Your task to perform on an android device: Open the Yahoo App, Go to the Edit button to compose a new mail about the Hello Everyone, This is to apprise you that there has been a change in Guidelines as well as Question Format for Annotation of Non-Human Face/Head Boxes task as mentioned below: TOM: 29th May / 9:30 am. Attendees : Raters, Qas ,Operation Lead and trainers Agenda: Understanding of New Guidelines and Questions in comparison with the old one. with the subject line M.O.M l New Guidelines & Question Format Change l Annotation of Non-Human Face/Head Boxes | to the dbwsratch.test.id3@gmail.com and send the mail. 
Image 0: 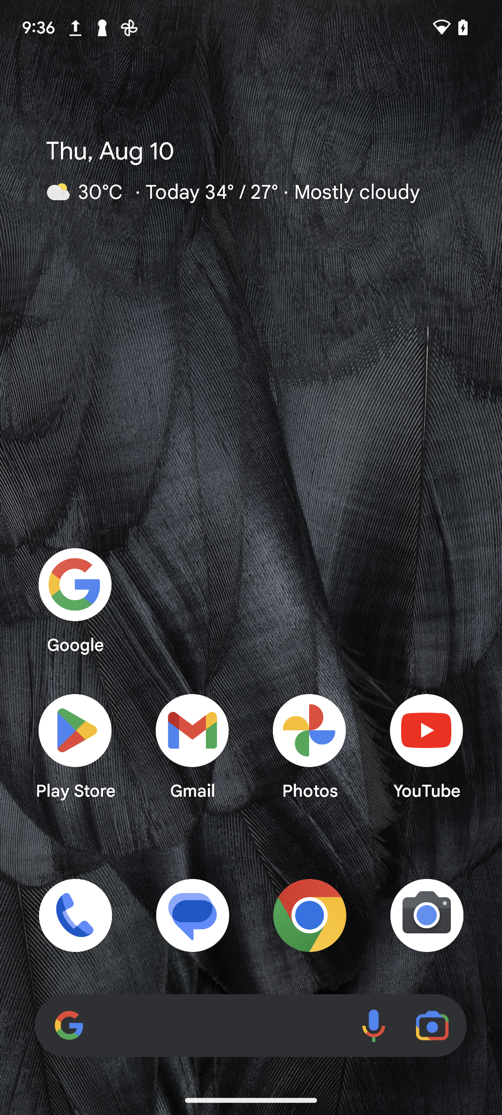
Open the Yahoo App
Step 0: open app "Yahoo Mail"
Image 1: 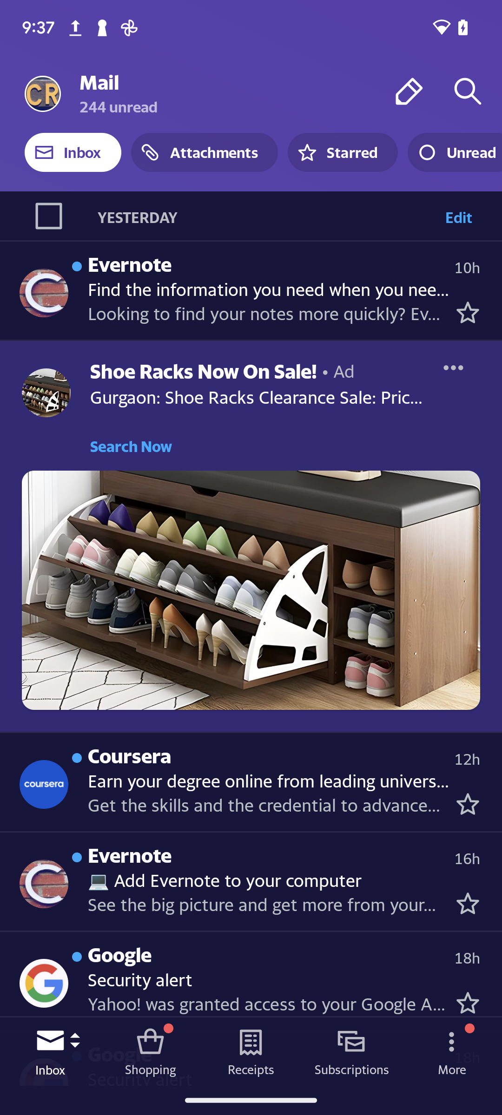
Click on the Edit button 
Step 1: click (409, 91)
Image 2: 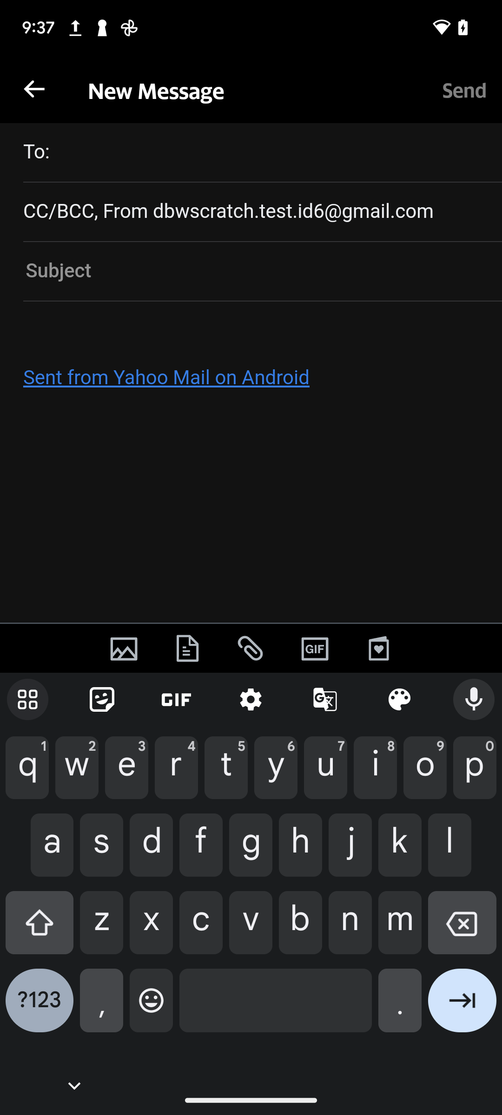
Enter the Email as dbwscratch.test.id3@gmail.com
Step 2: type "dbwscratch.test.id3@gmail.com"
Image 3: 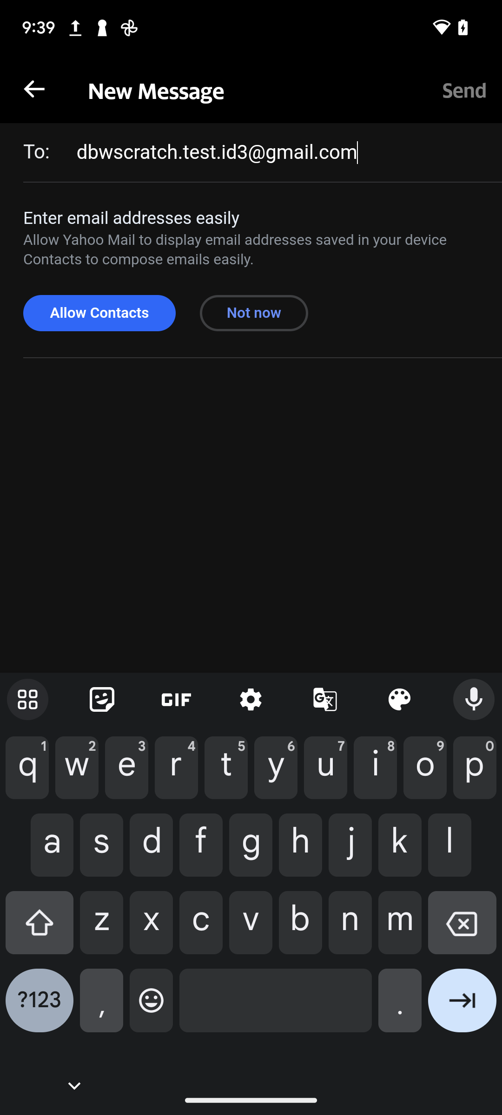
Click on the Not now option 
Step 3: click (253, 313)
Image 4: 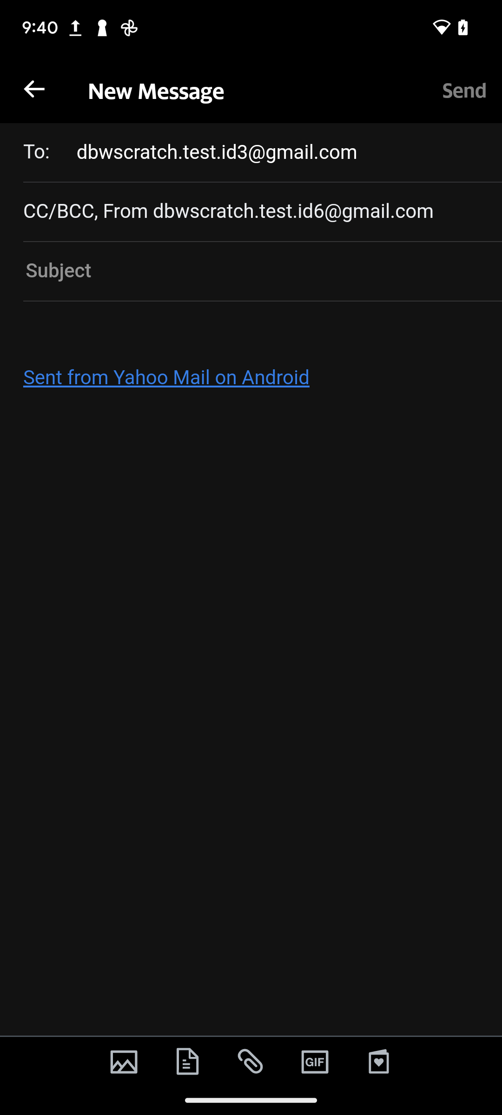
Click on the Subject Section 
Step 4: click (263, 270)
Image 5: 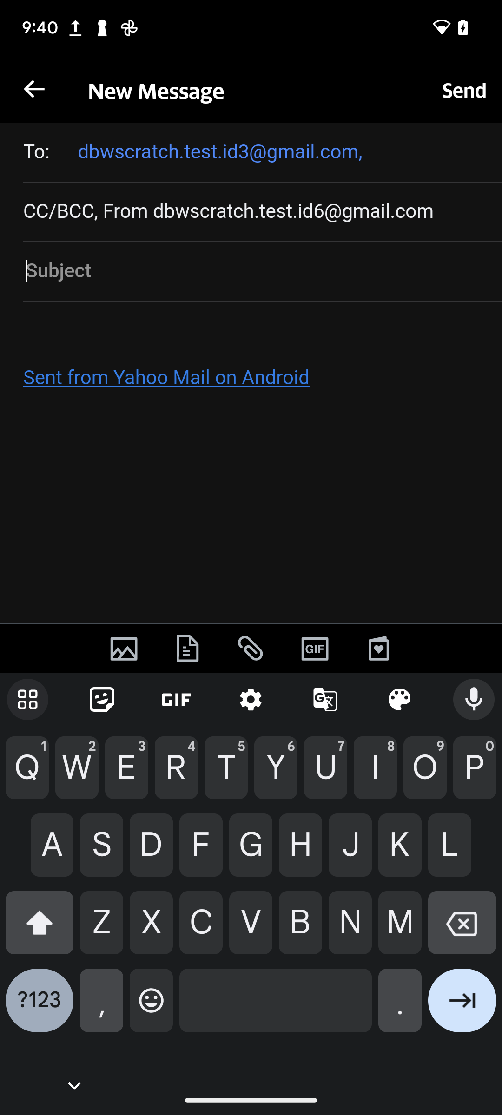
Enter the Subject Name as M.O.M l New Guidelines & Question Format Change l Annotation of Non-Human Face/Head Boxes |  
Step 5: type "M.O.M l New Guidelines & Question Format Change l Annotation of Non-Human Face/Head Boxes | "
Image 6: 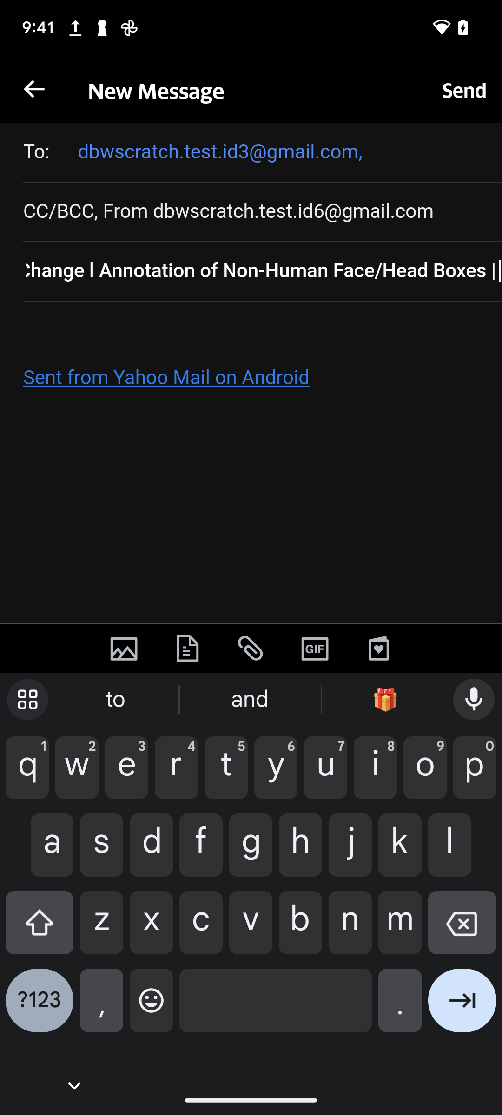
Click on the Compose mail Section 
Step 6: click (245, 382)
Image 7: 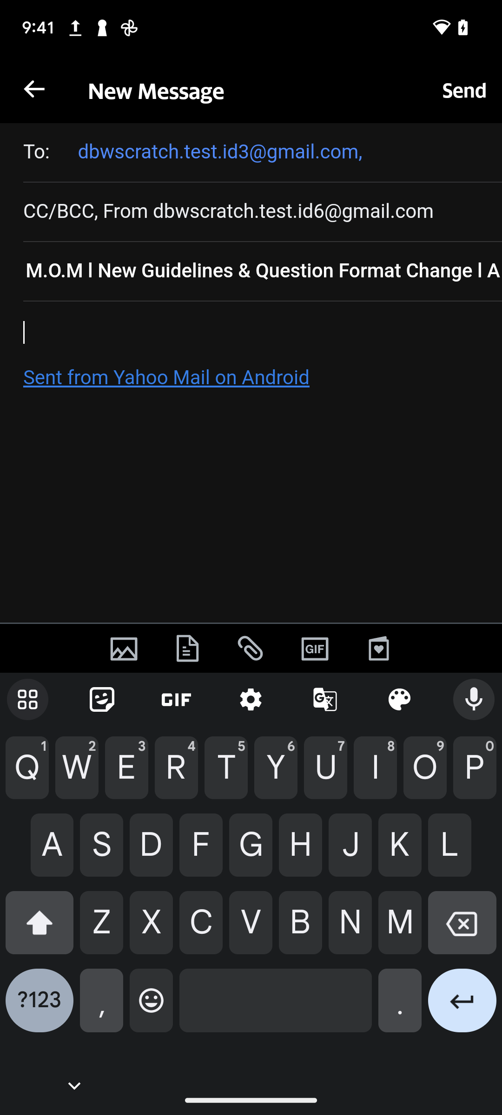
Enter the body of the mail Hello Everyone, This is to apprise you that there has been a change in Guidelines as well as Question Format for Annotation of Non-Human Face/Head Boxes task as mentioned below: TOM: 29th May / 9:30 am. Attendees : Raters, Qas ,Operation Lead and trainers Agenda: Understanding of New Guidelines and Questions in comparison with the old one. 
Step 7: type "Hello Everyone, This is to apprise you that there has been a change in Guidelines as well as Question Format for Annotation of Non-Human Face/Head Boxes task as mentioned below: TOM: 29th May / 9:30 am. Attendees : Raters, Qas ,Operation Lead and trainers Agenda: Understanding of New Guidelines and Questions in comparison with the old one. "
Image 8: 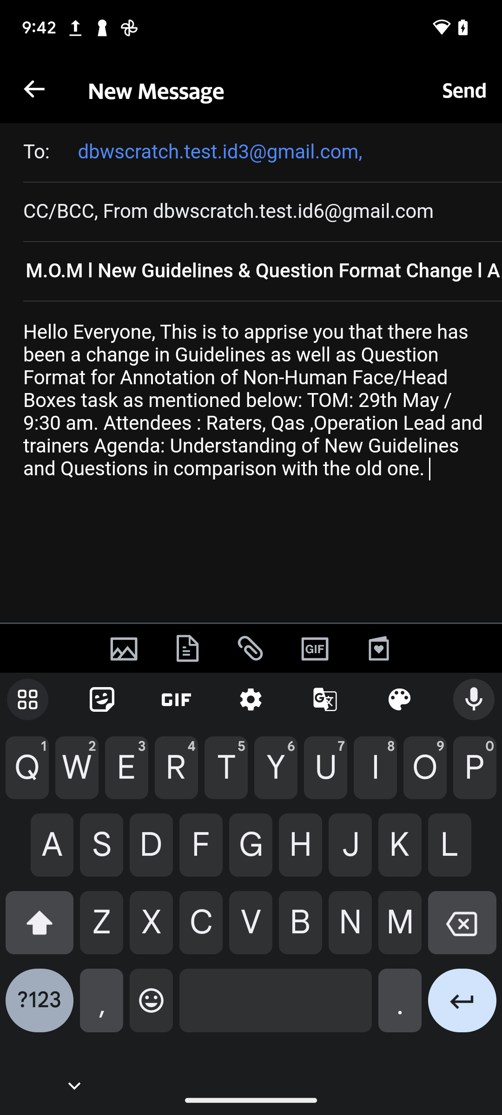
Click on the Send Button in the top right corner of the screen to share the mail 
Step 8: click (465, 89)